Your task to perform on an android device:  It's time to change the color, as I am fed up with the old color so I want to choose black  color  in the Adidas app
Image 0: 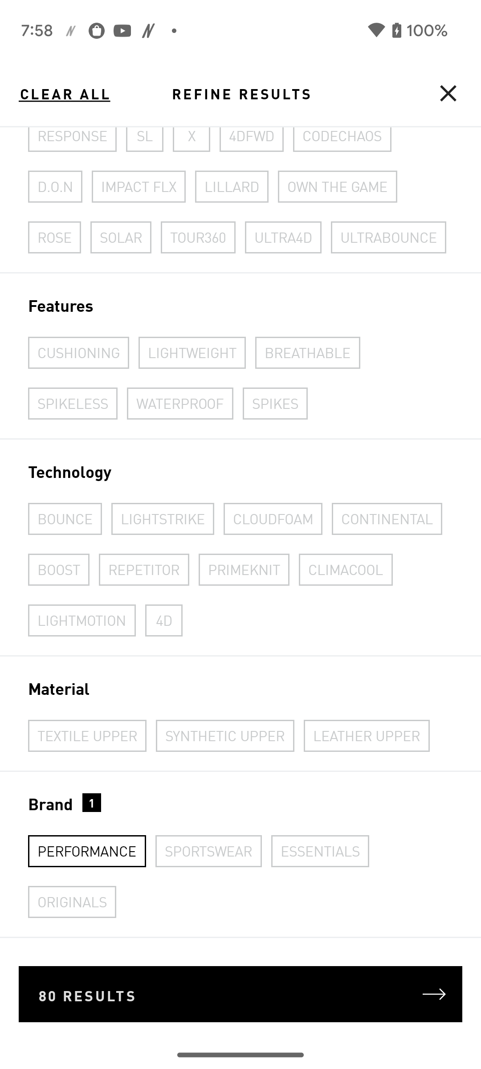
Scroll down to view color section 
Step 0: scroll up
Image 1: 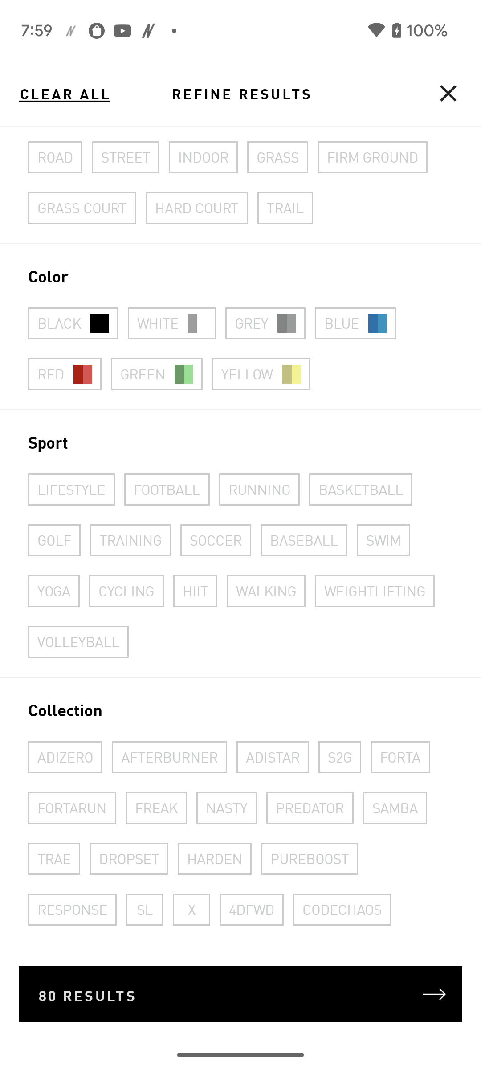
Click on the black color section 
Step 1: click (59, 322)